Your task to perform on an android device: In the Breethe app, I would like to listen to Meditation for Deep sleep so i can have a peaceful night's rest.
Image 0: 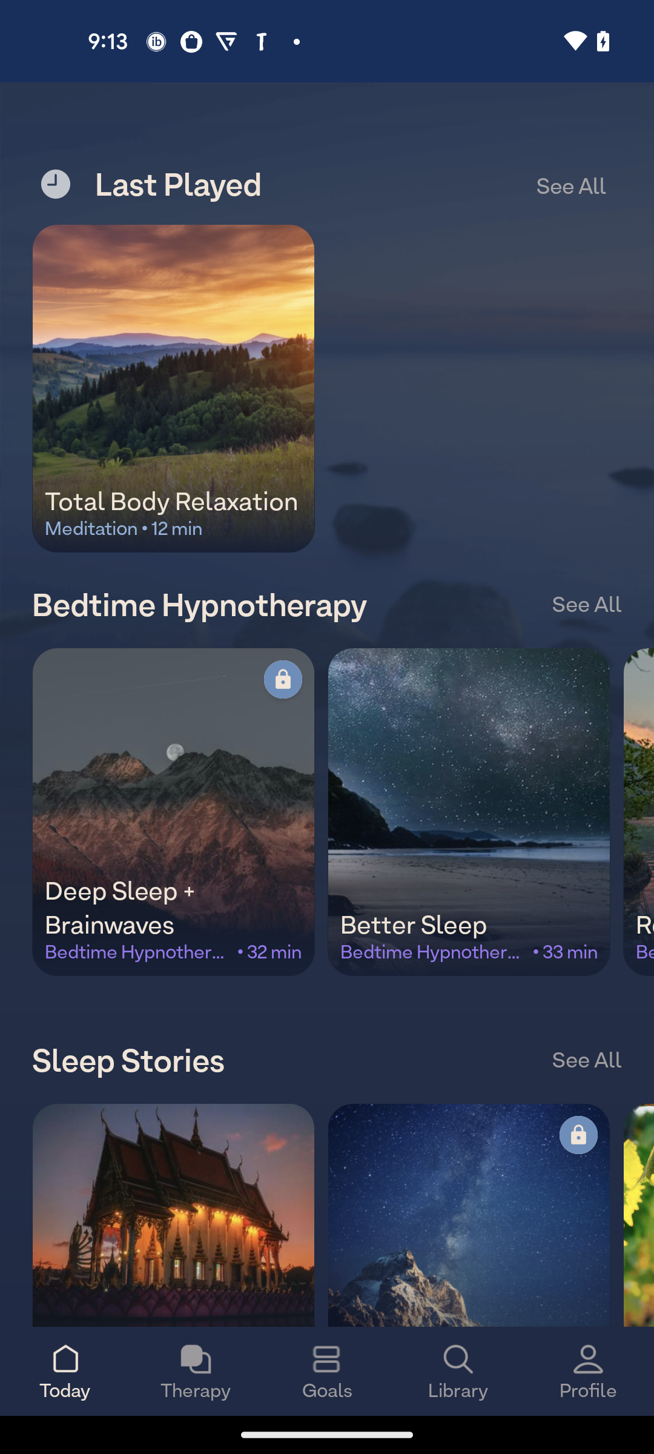
Click on the search icon
Step 0: click (457, 1371)
Image 1: 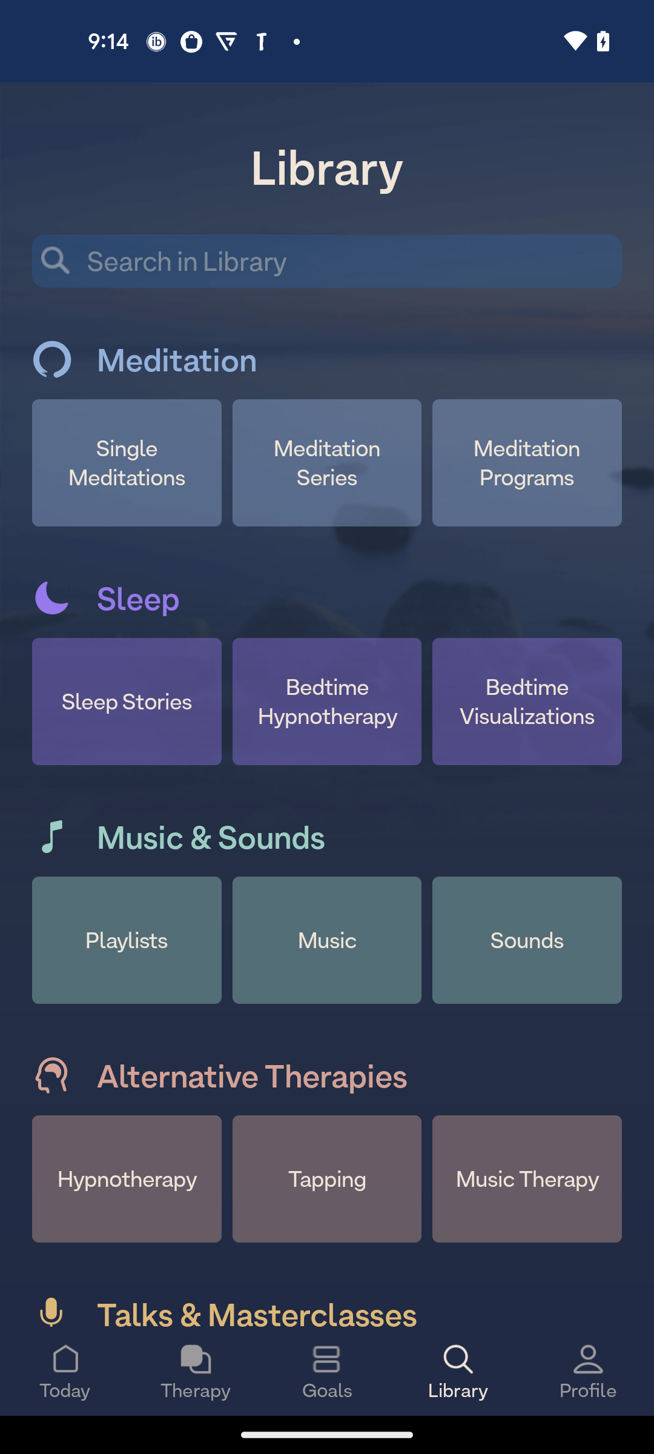
Click on the search bar
Step 1: click (335, 261)
Image 2: 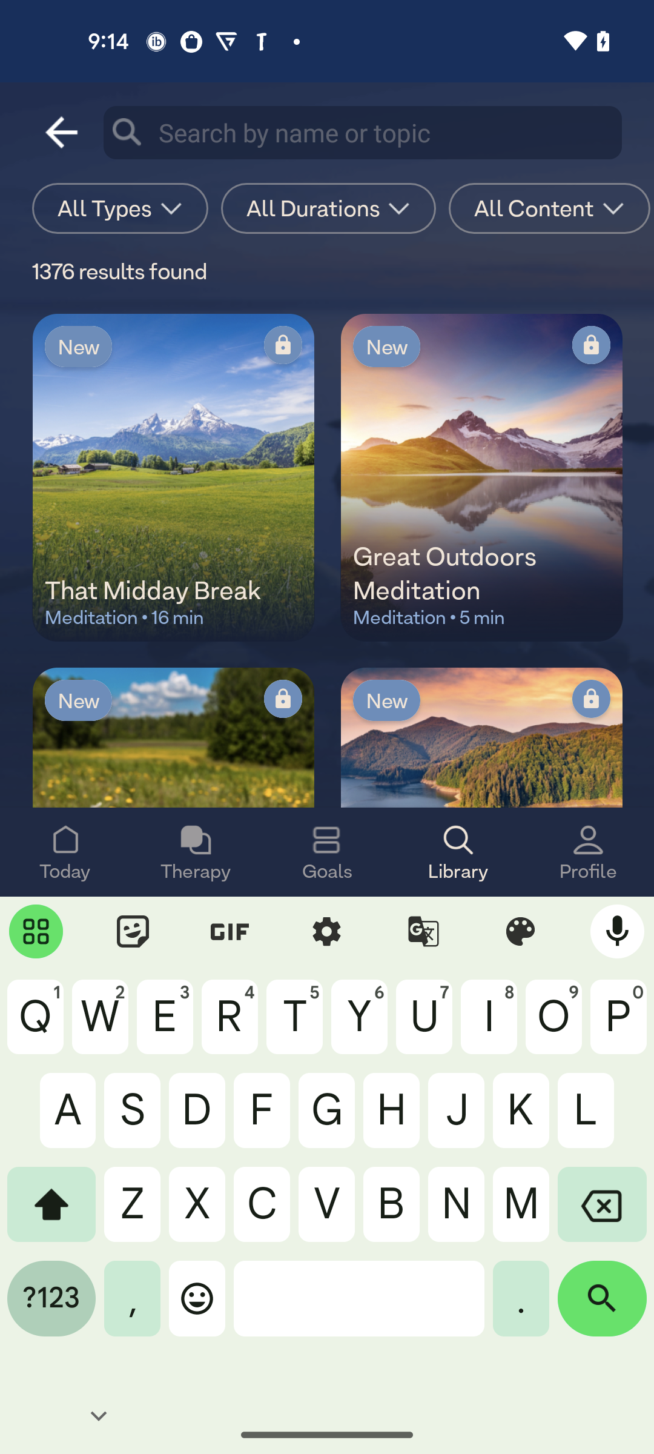
Enter a meditation as Deep sleep
Step 2: type "Deep sleep"
Image 3: 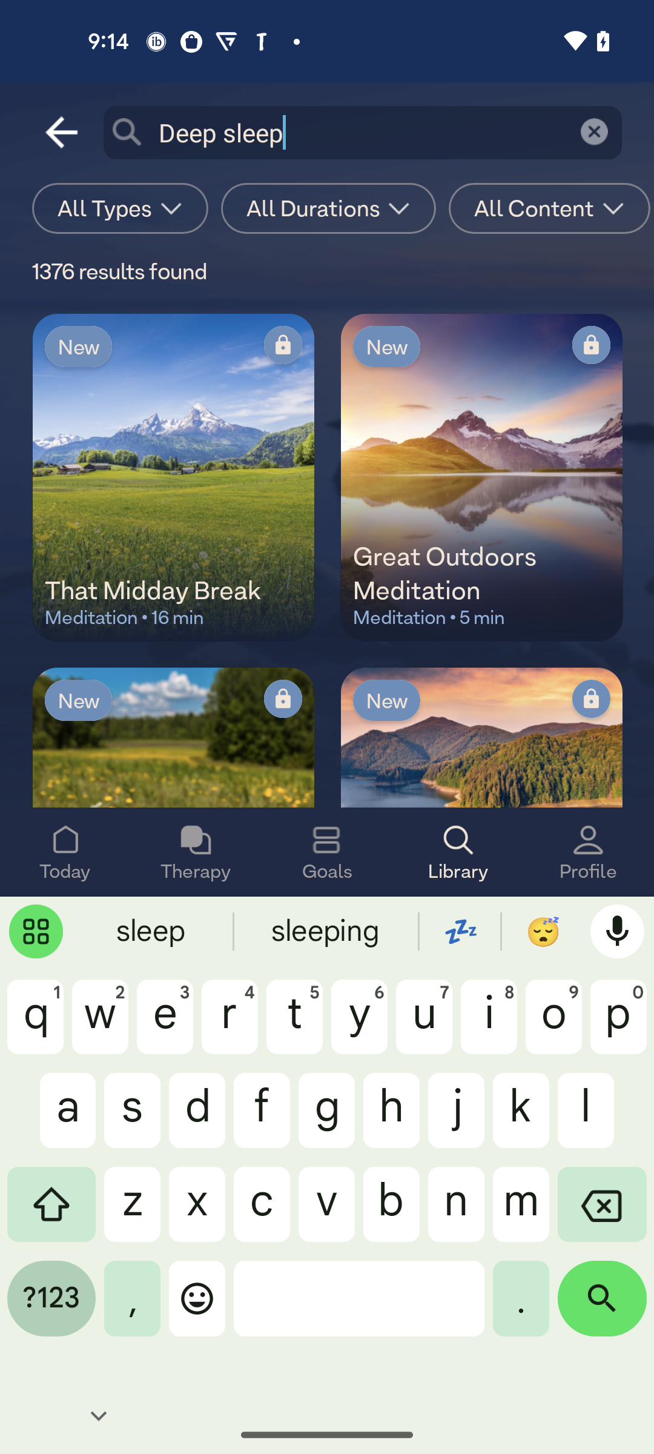
Click on the search icon 
Step 3: click (602, 1307)
Image 4: 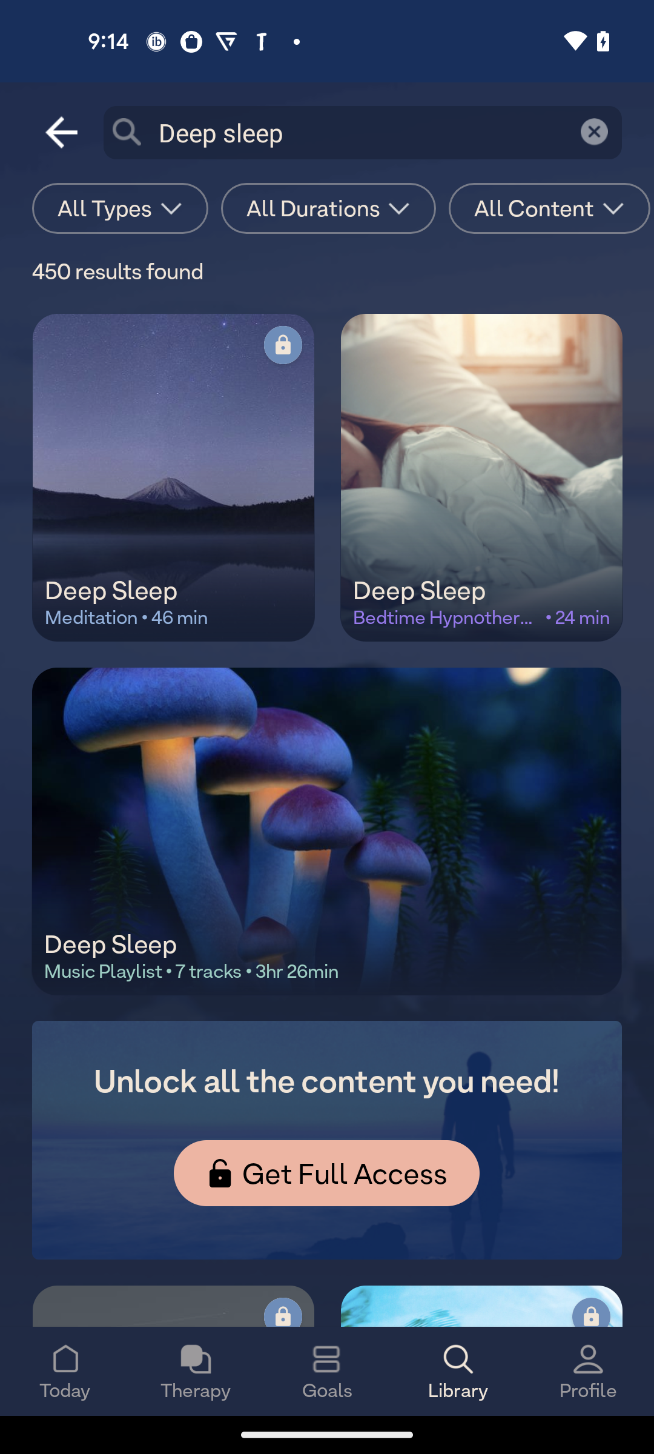
Click on the Deep  sleep
Step 4: click (481, 477)
Image 5: 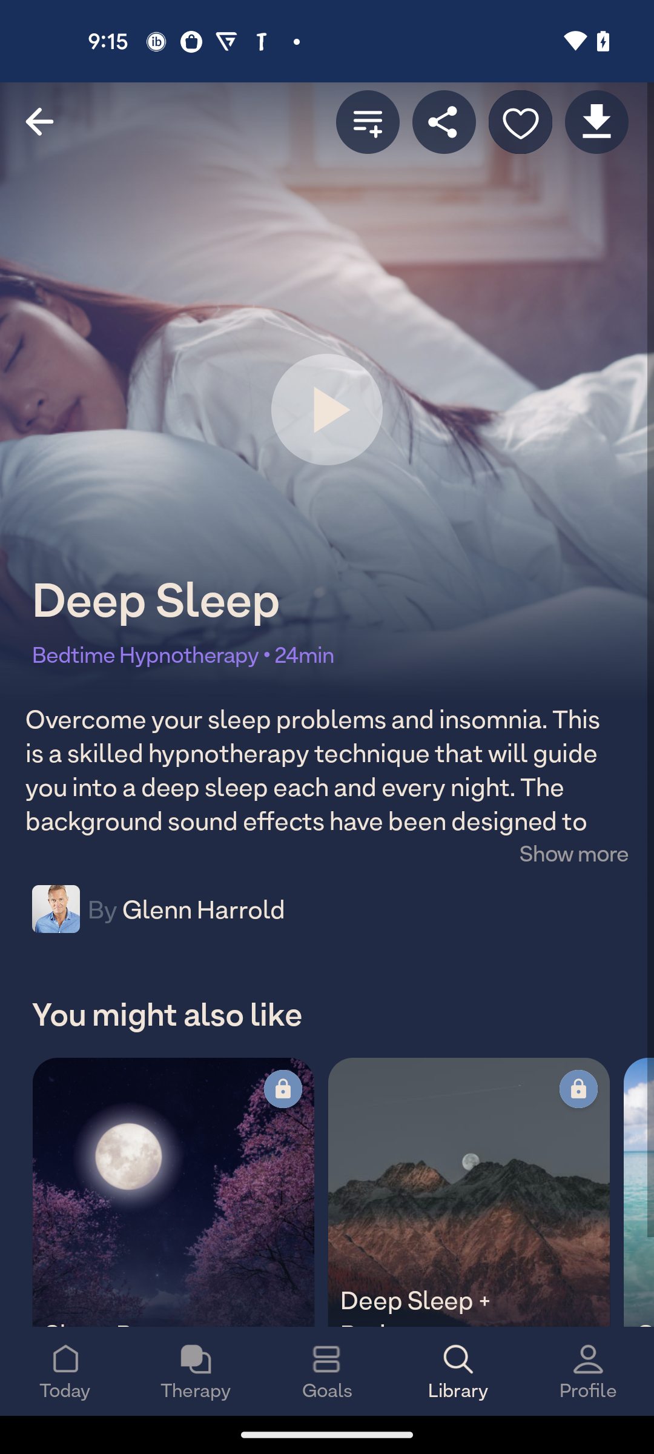
Click on the Deep sleep play button
Step 5: click (327, 409)
Image 6: 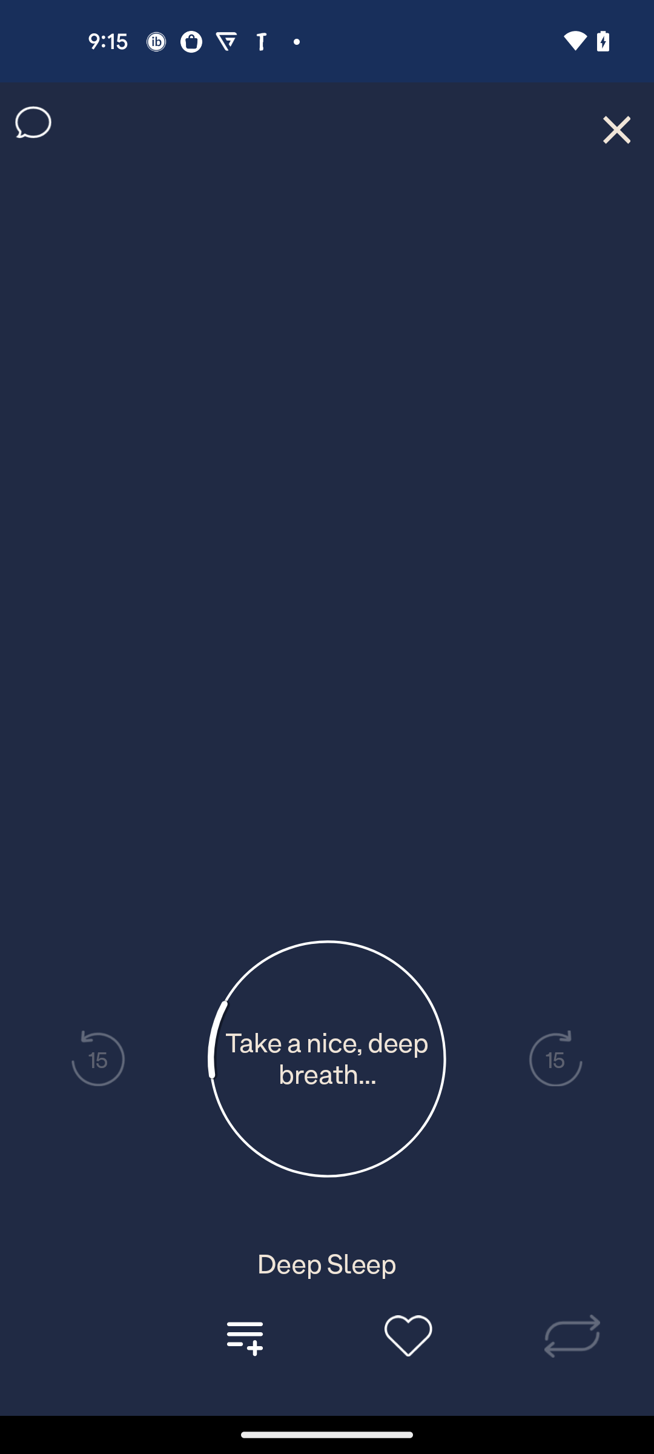
Click on the Deep sleep play button
Step 6: wait